Your task to perform on an android device: I want to use the Todoist app to make a fresh note reminding me to buy groceries which includes milk, eggs and chicken.
Image 1: 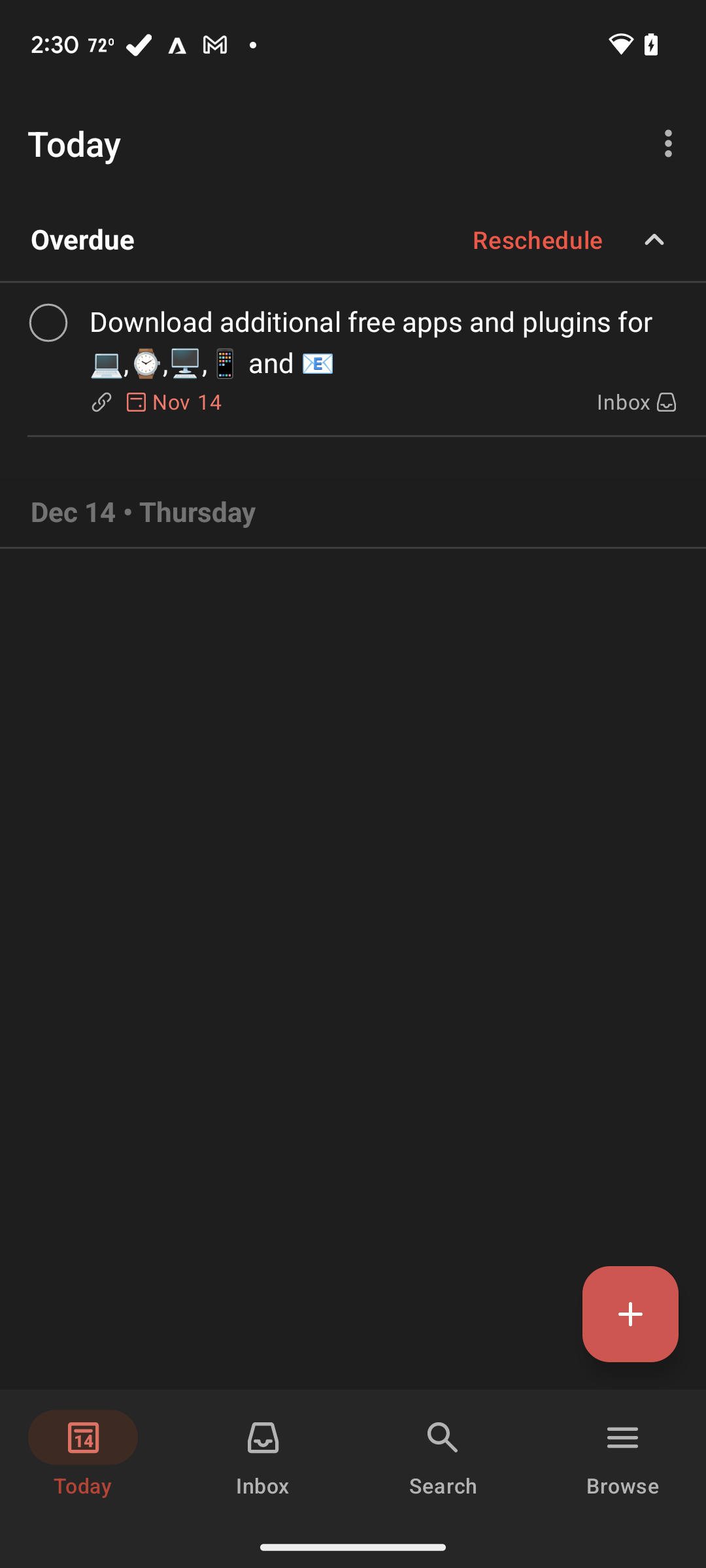
Click on the add sign
Step 1: click (630, 1314)
Image 2: 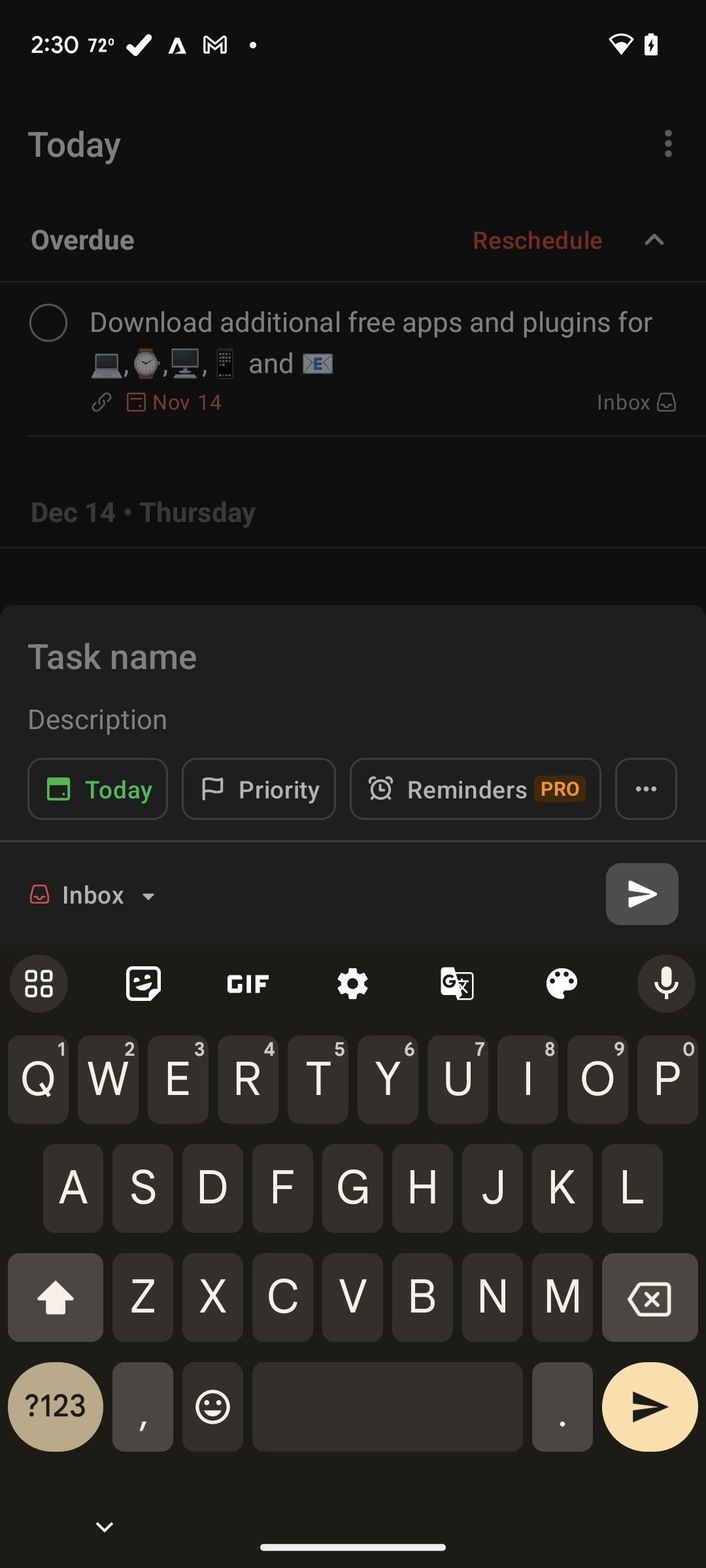
Add "Reminder to buy groceries"
Step 2: type "Reminder to buy groceries"
Image 4: 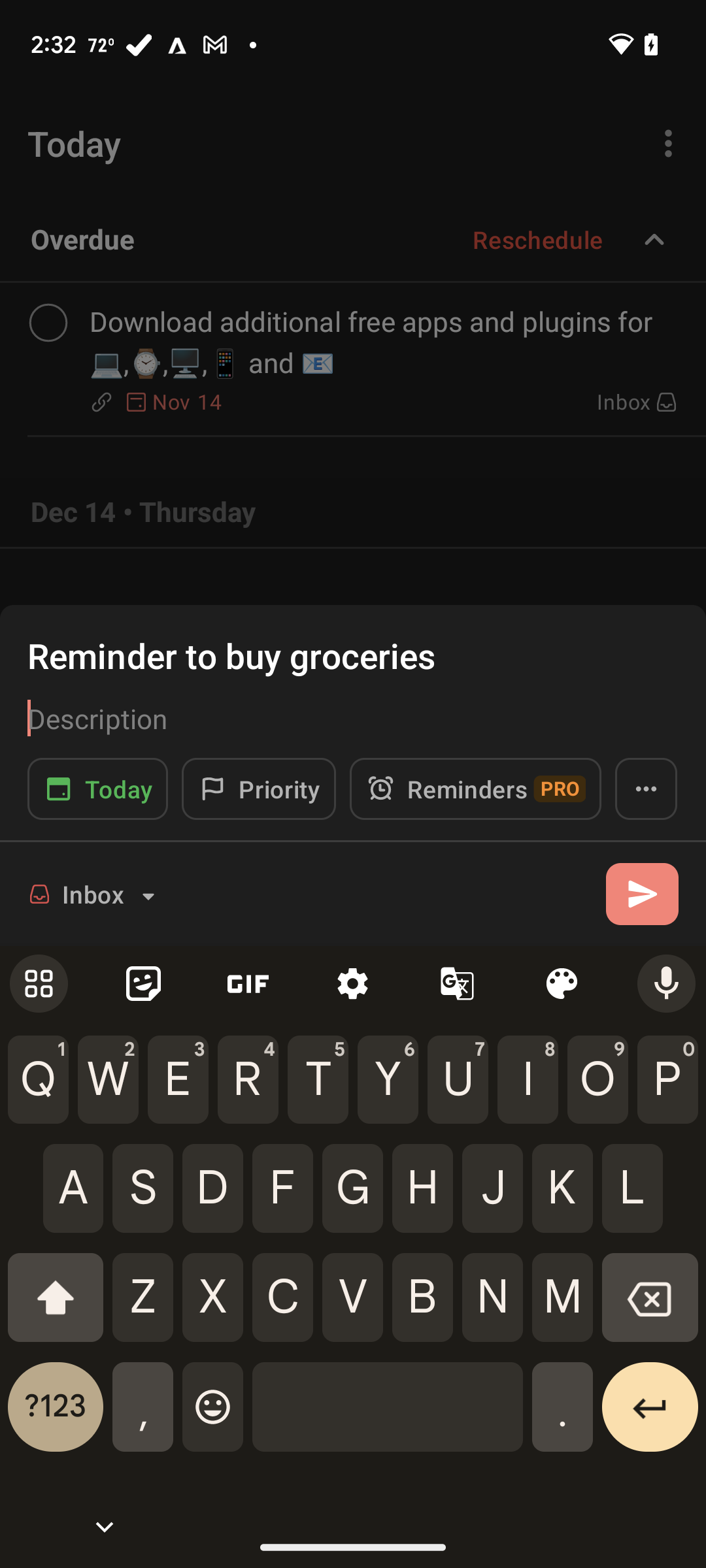
Add Milk, eggs and chicken
Step 4: type "Milk, eggs and chicken"
Image 5: 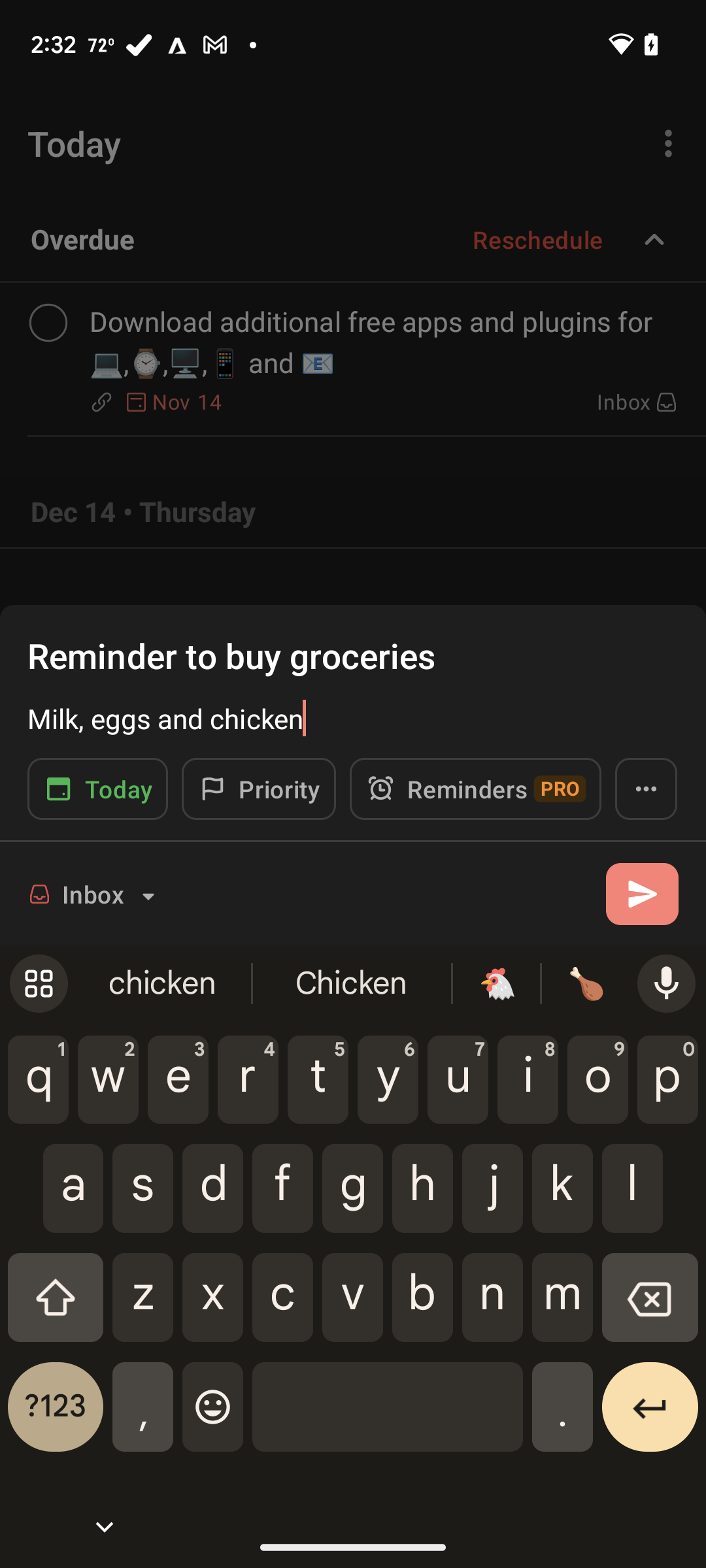
Click on the next icon
Step 5: click (642, 894)
Image 6: 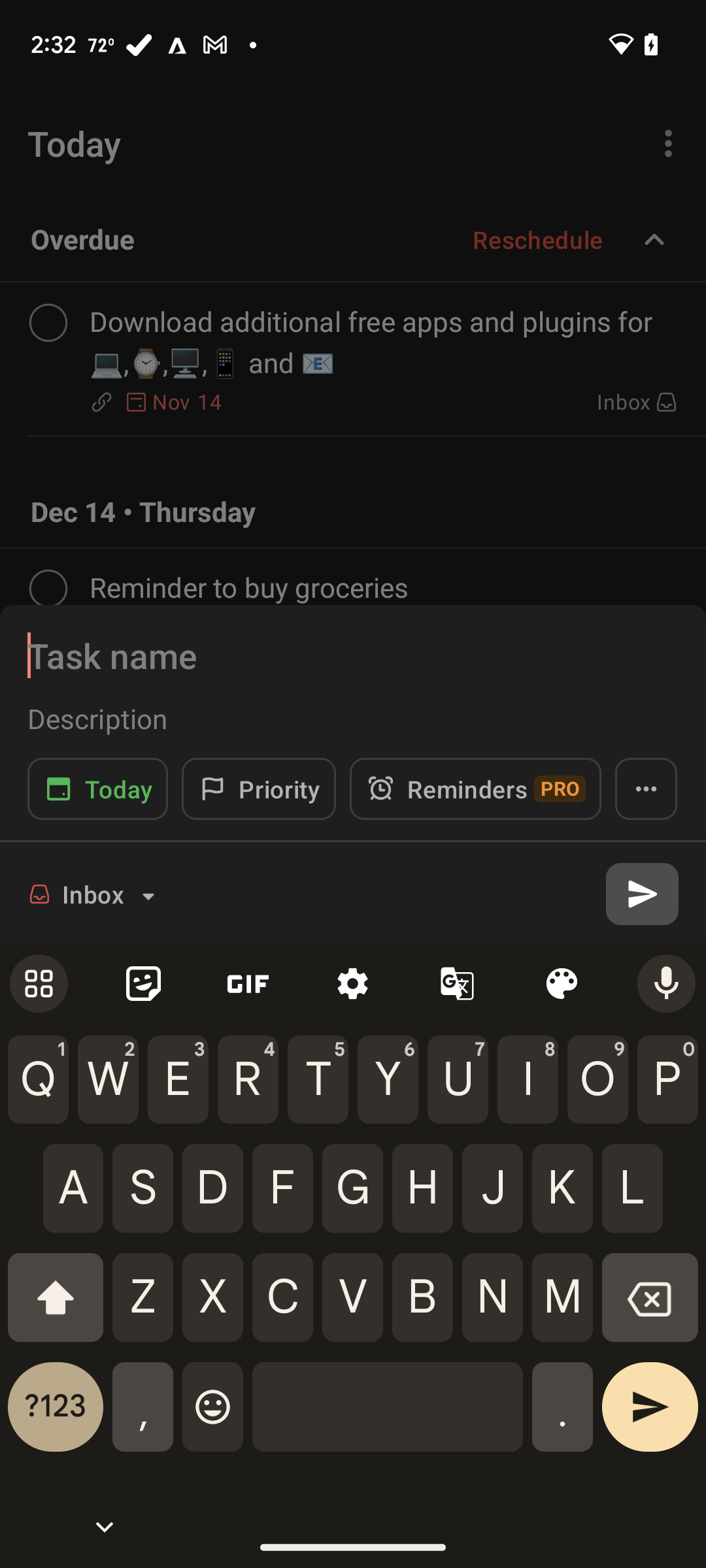
Click on the next icon
Step 6: press back button